Your task to perform on an android device: View the Hair Dryer reviews on the Flipkart app.
Image 0: 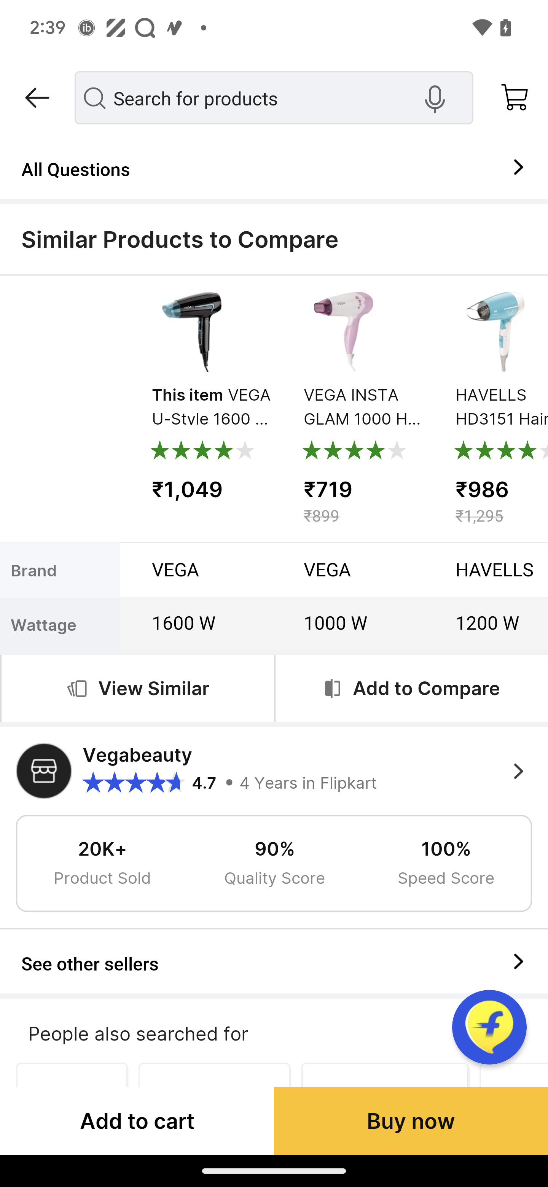
Swipe down on the screen to view review
Step 0: scroll up
Image 1: 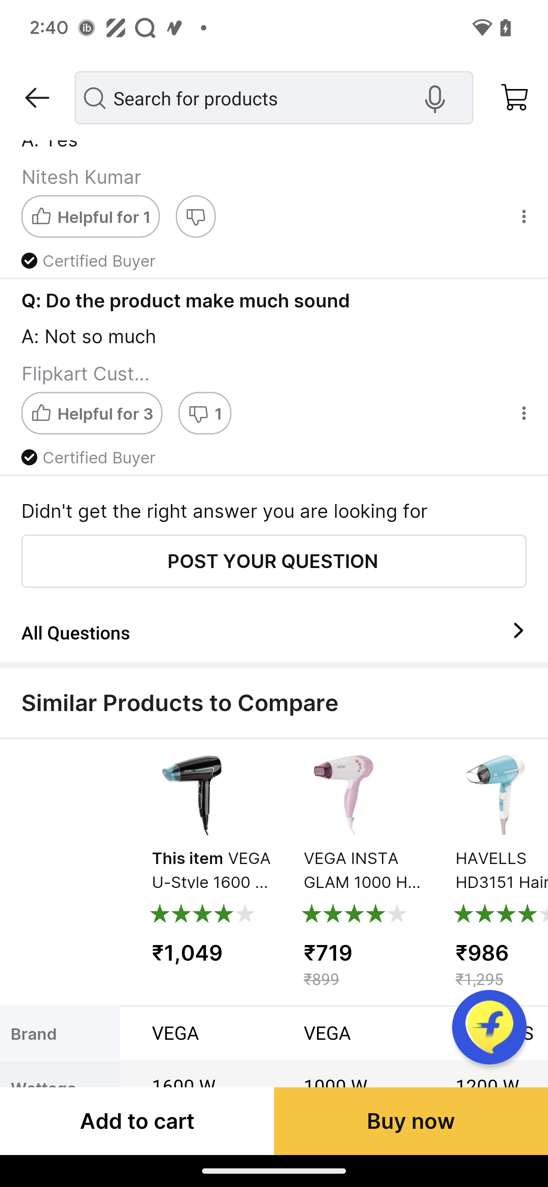
Swipe down on the screen to view review
Step 1: scroll up
Image 2: 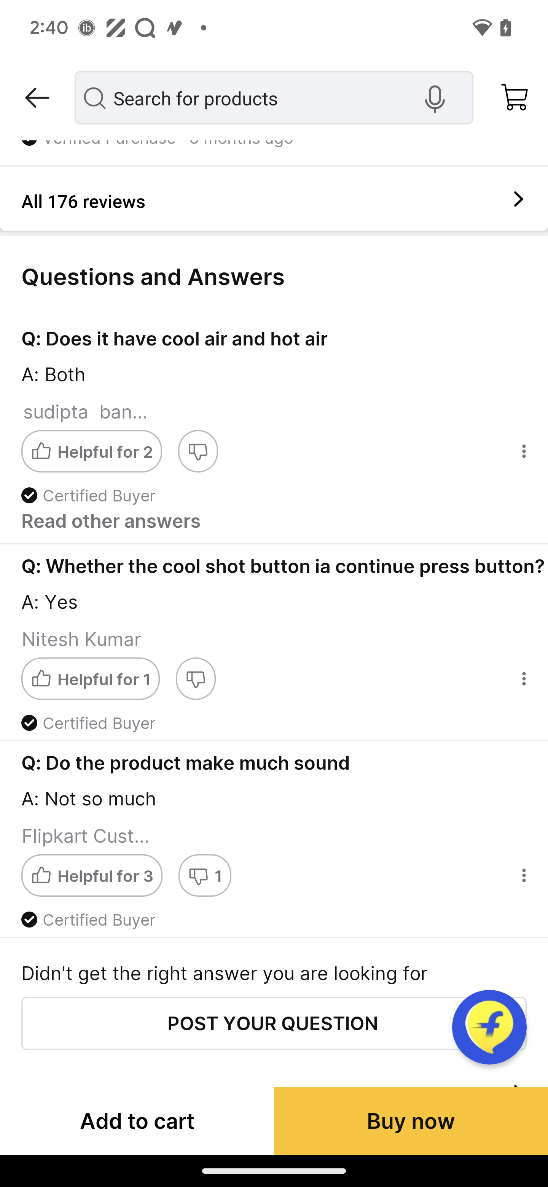
Swipe down on the screen to view review
Step 2: scroll up
Image 3: 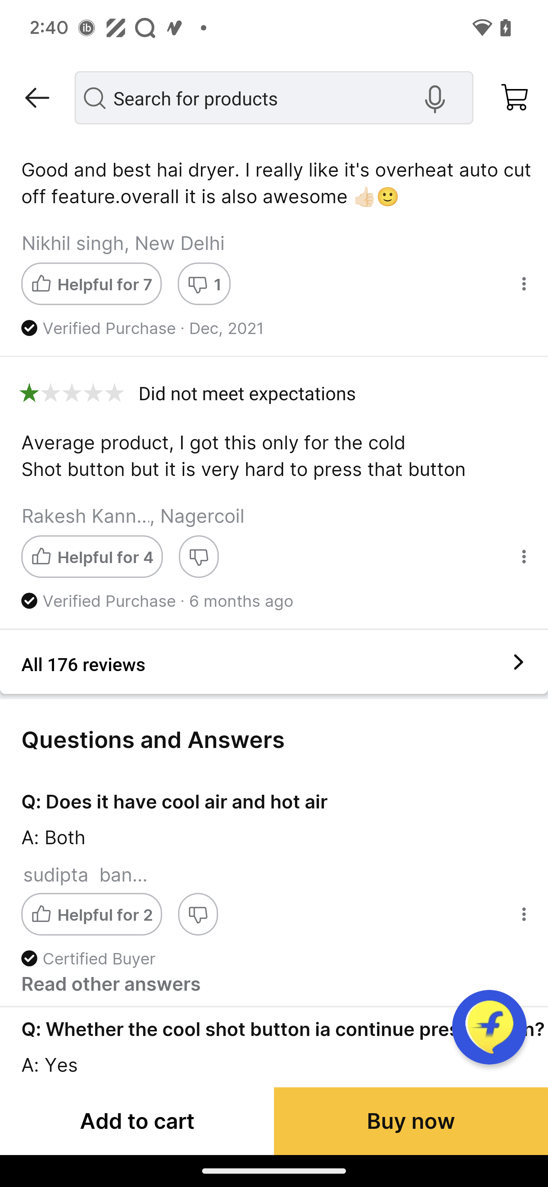
Swipe down on the screen to view review
Step 3: scroll up
Image 4: 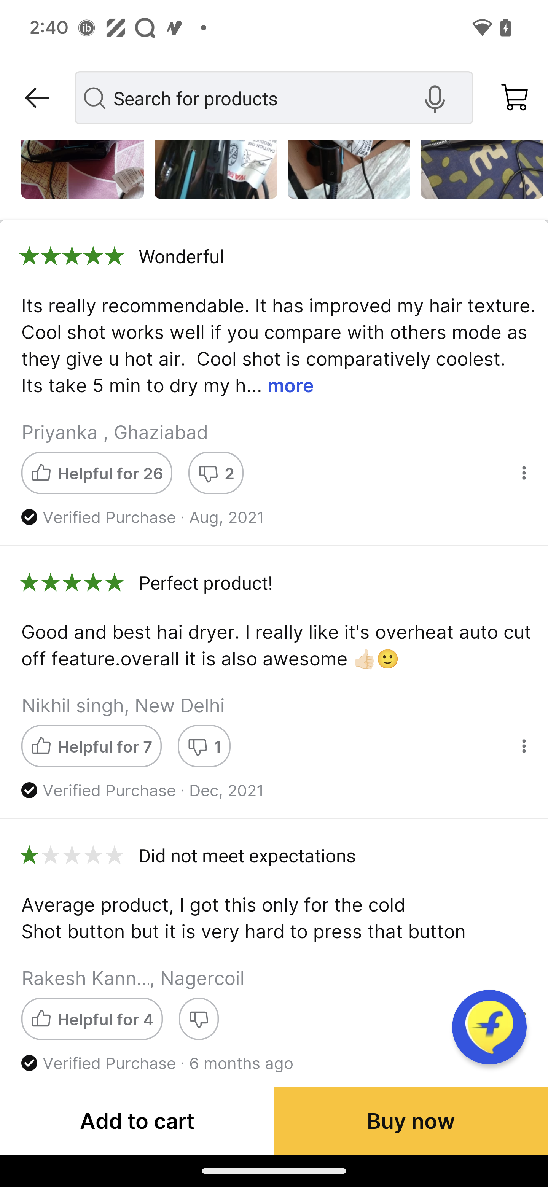
Swipe down on the screen to view review
Step 4: scroll up